Your task to perform on an android device: I want to add Lock to my wishlist.
Image 0: 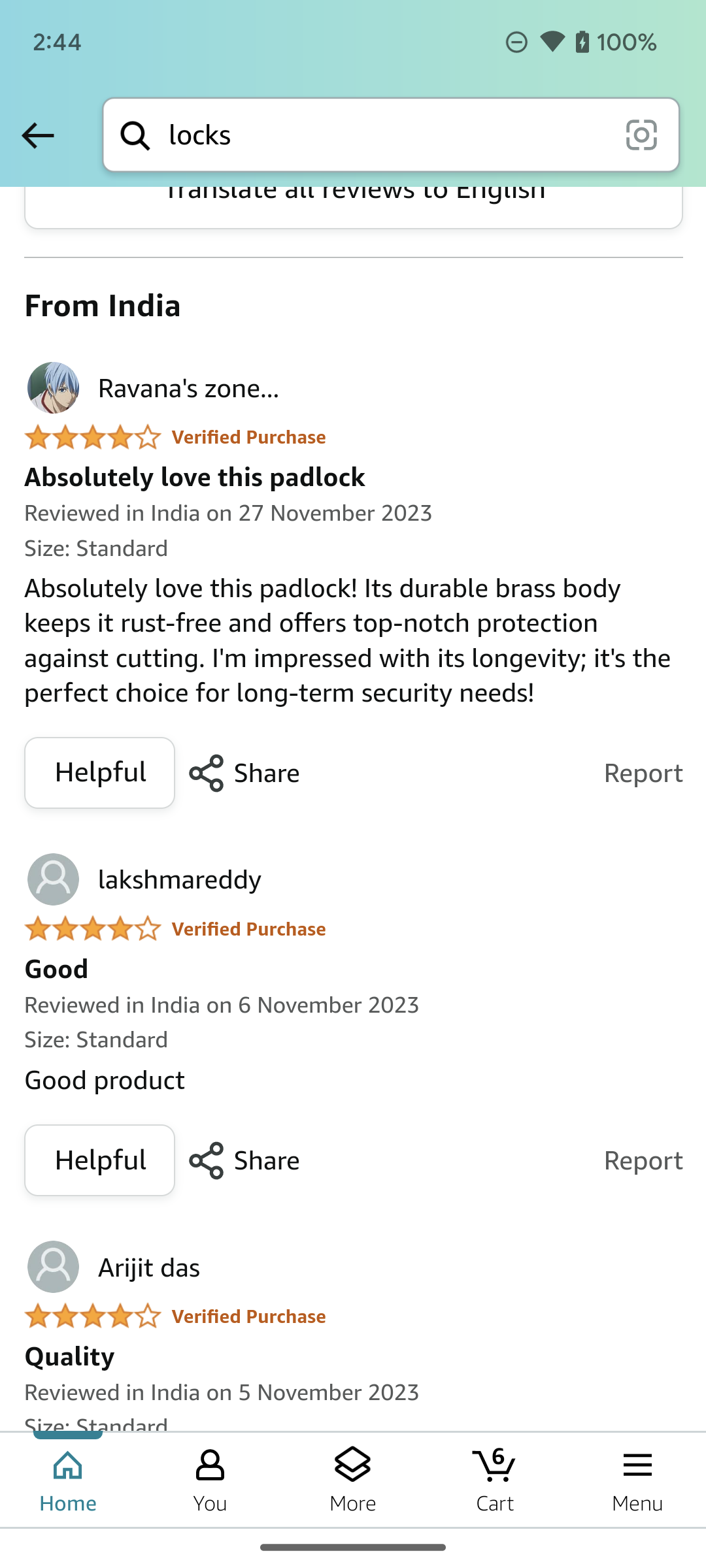
Click on the back icon on the top left corner of the screen.
Step 0: click (37, 135)
Image 1: 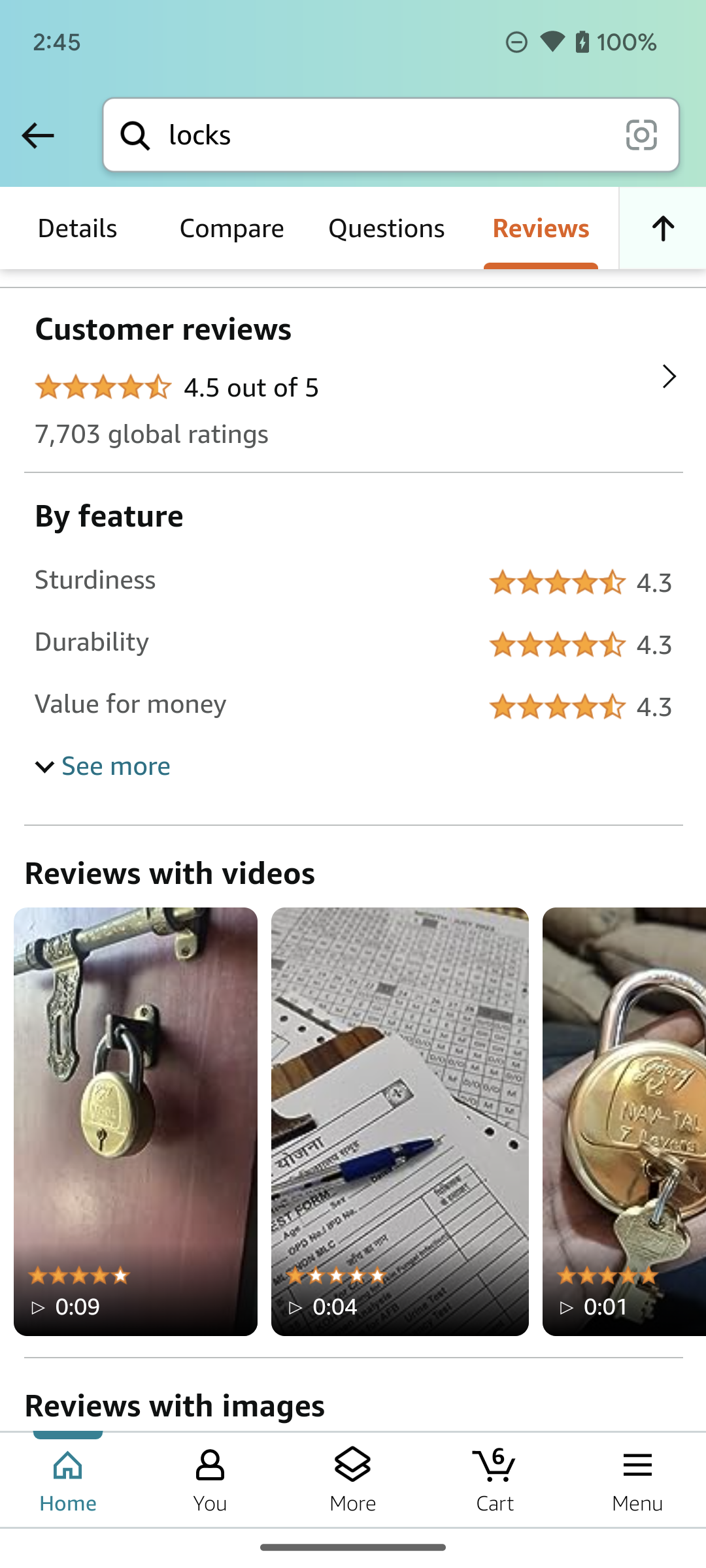
Click on the Details option on the screen.
Step 1: click (76, 228)
Image 2: 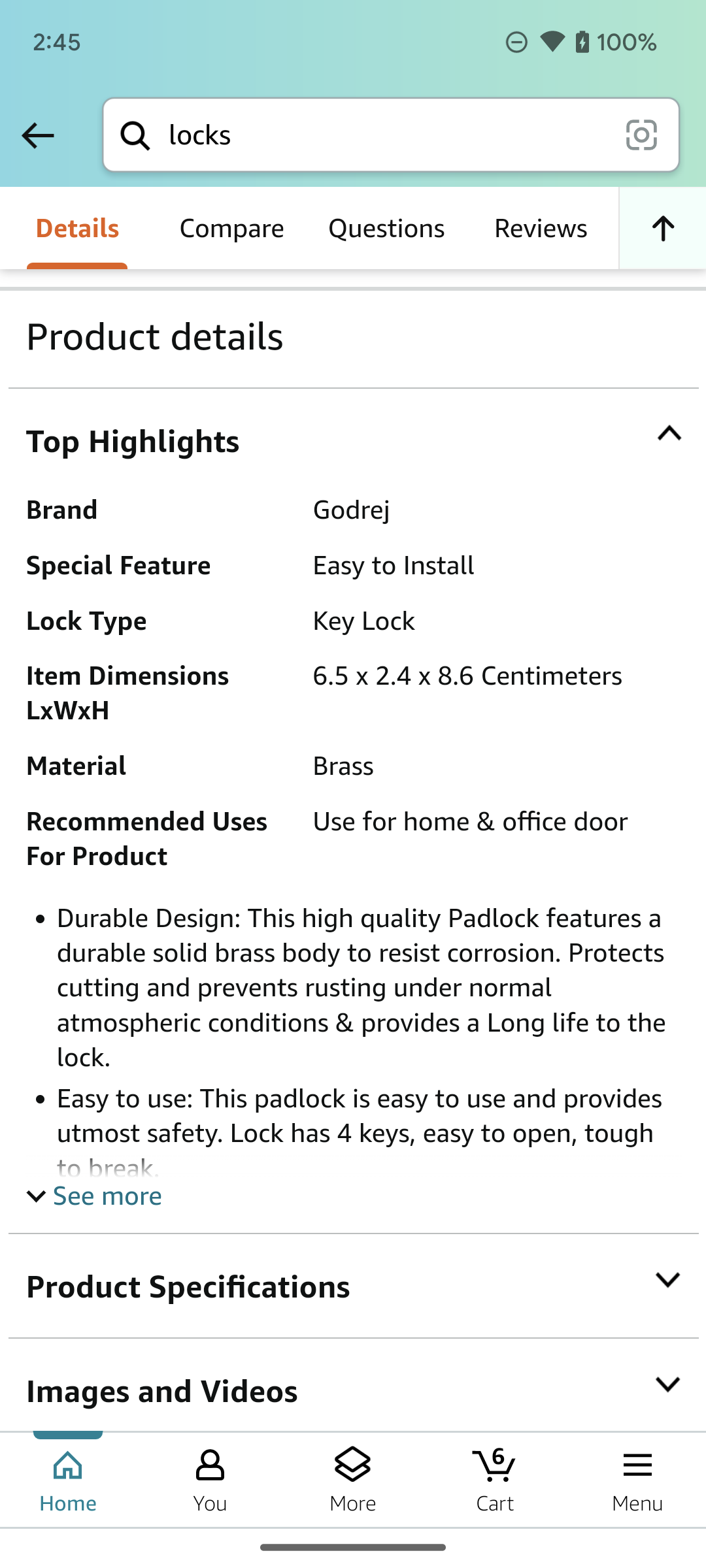
Swipe down on the screen.
Step 2: scroll up
Image 3: 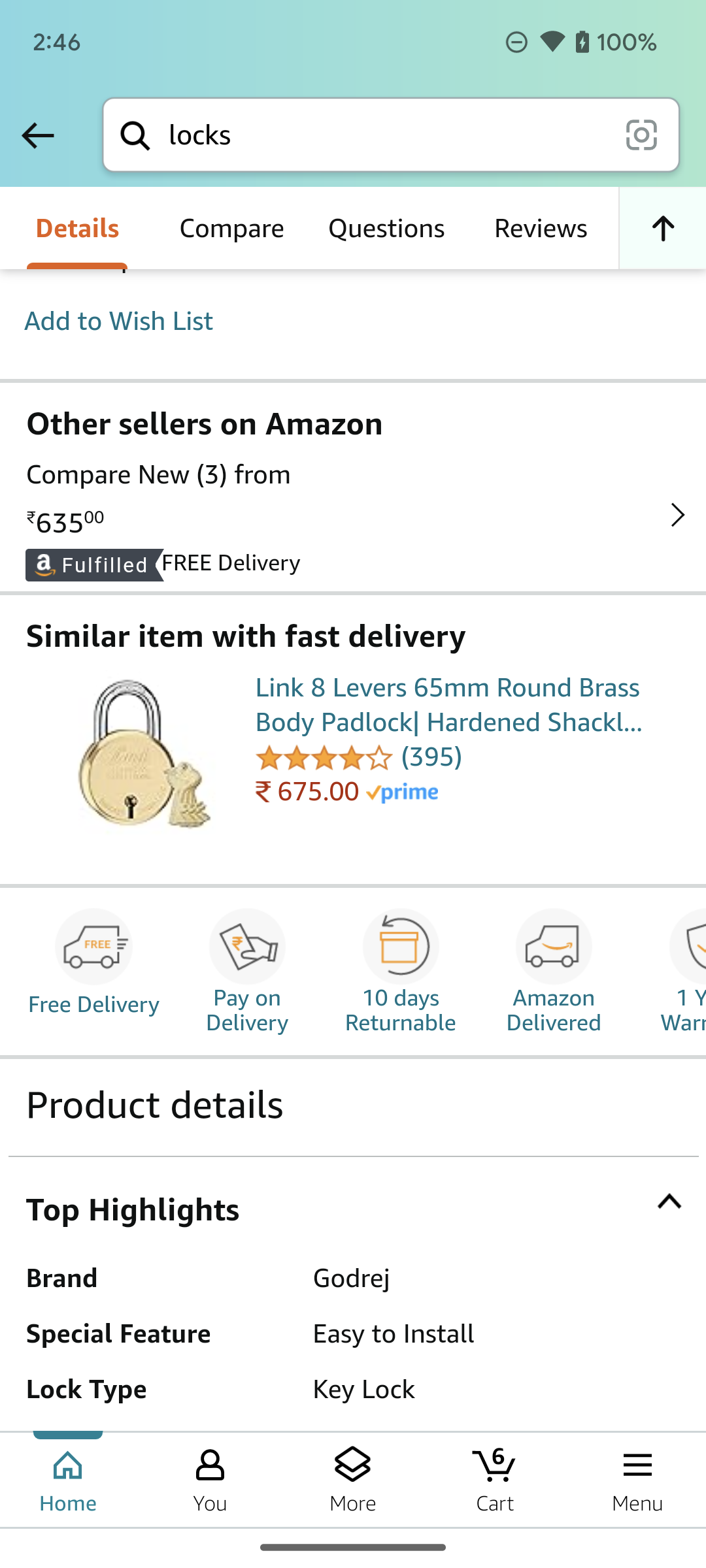
Click on the Add to Wishlist option on the screen.
Step 3: click (118, 321)
Image 4: 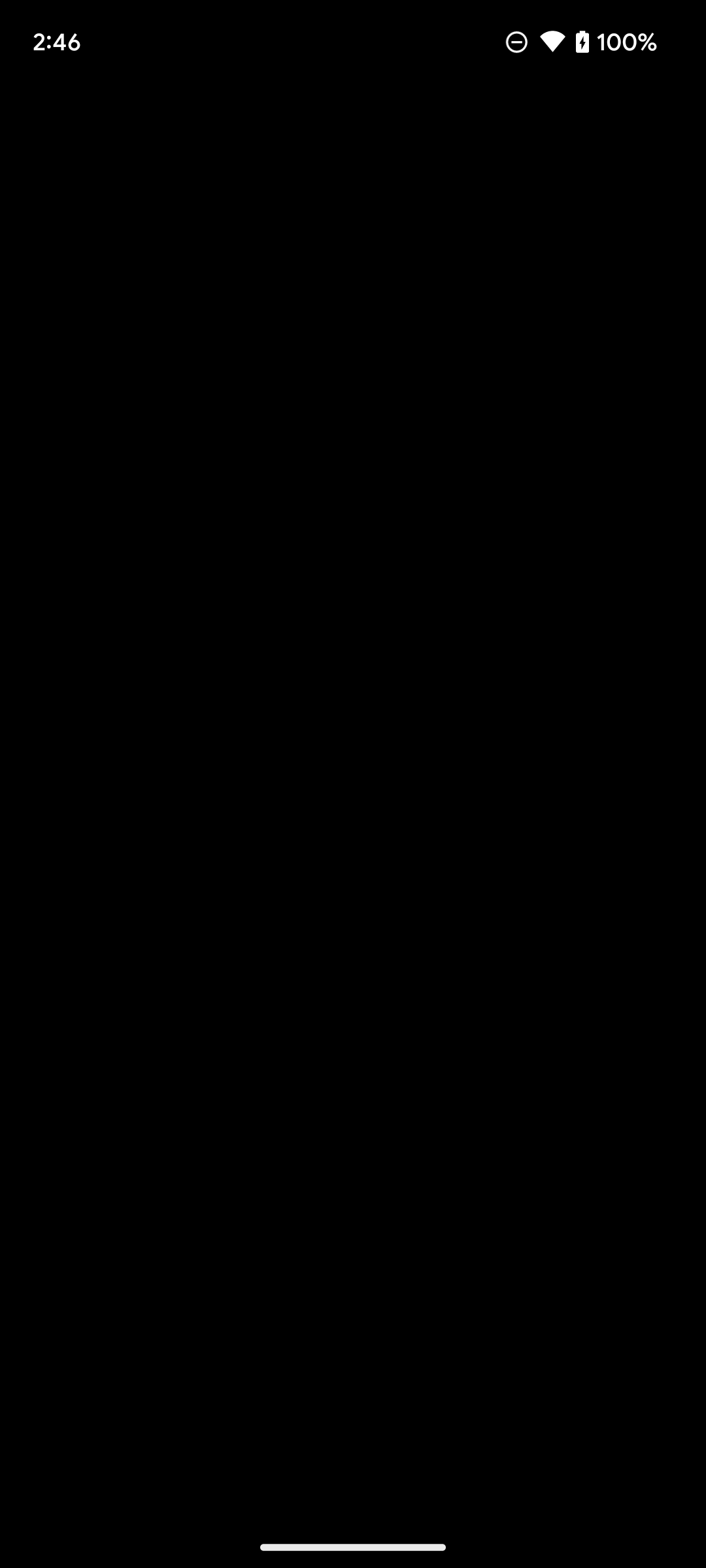
Click on the Add to Wishlist option on the screen.
Step 4: wait